Your task to perform on an android device: View the shoes with a star rating of above 4.5 in the Flipkart app.
Image 0: 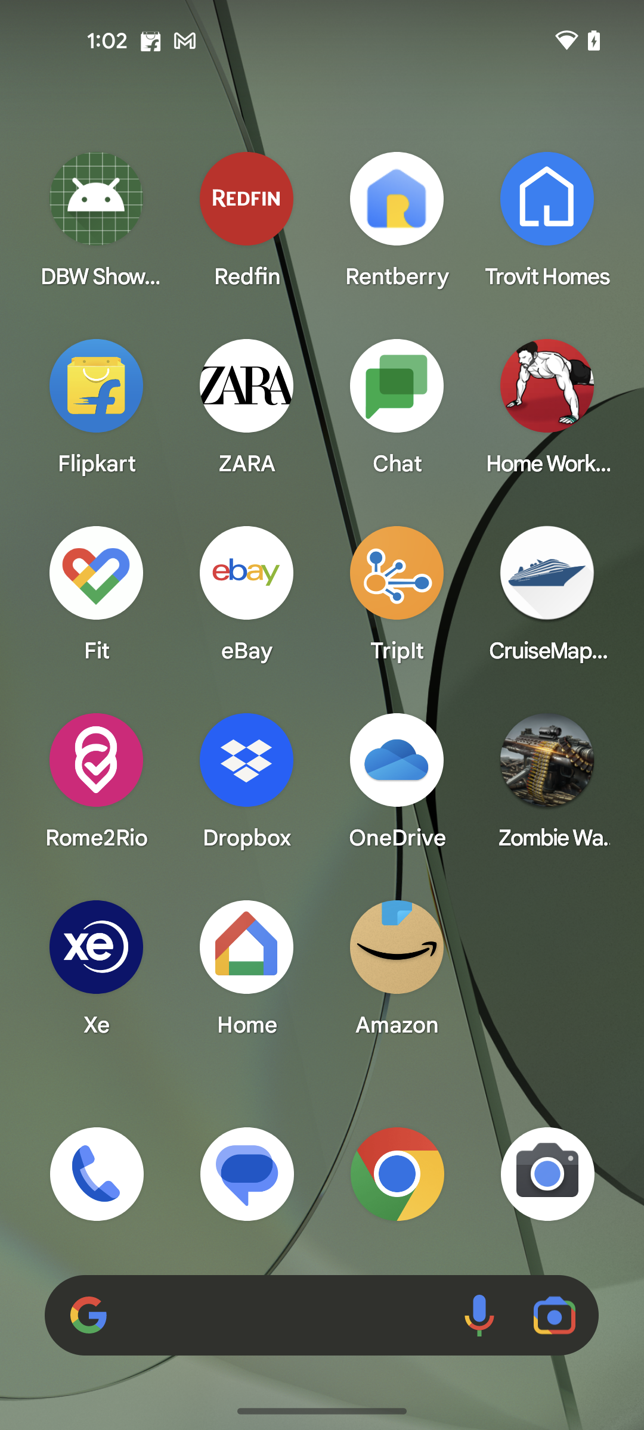
Open the Flipkart app
Step 0: open app "Flipkart"
Image 1: 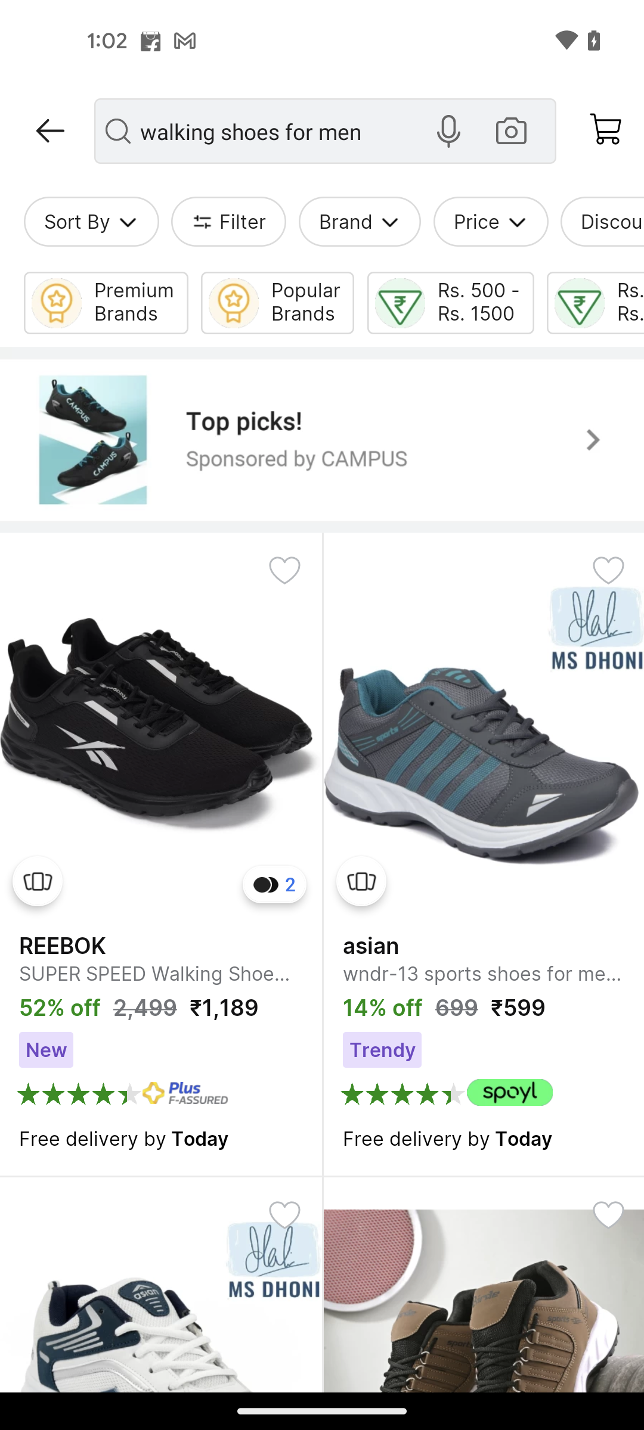
Click on the Filter button
Step 1: click (243, 222)
Image 2: 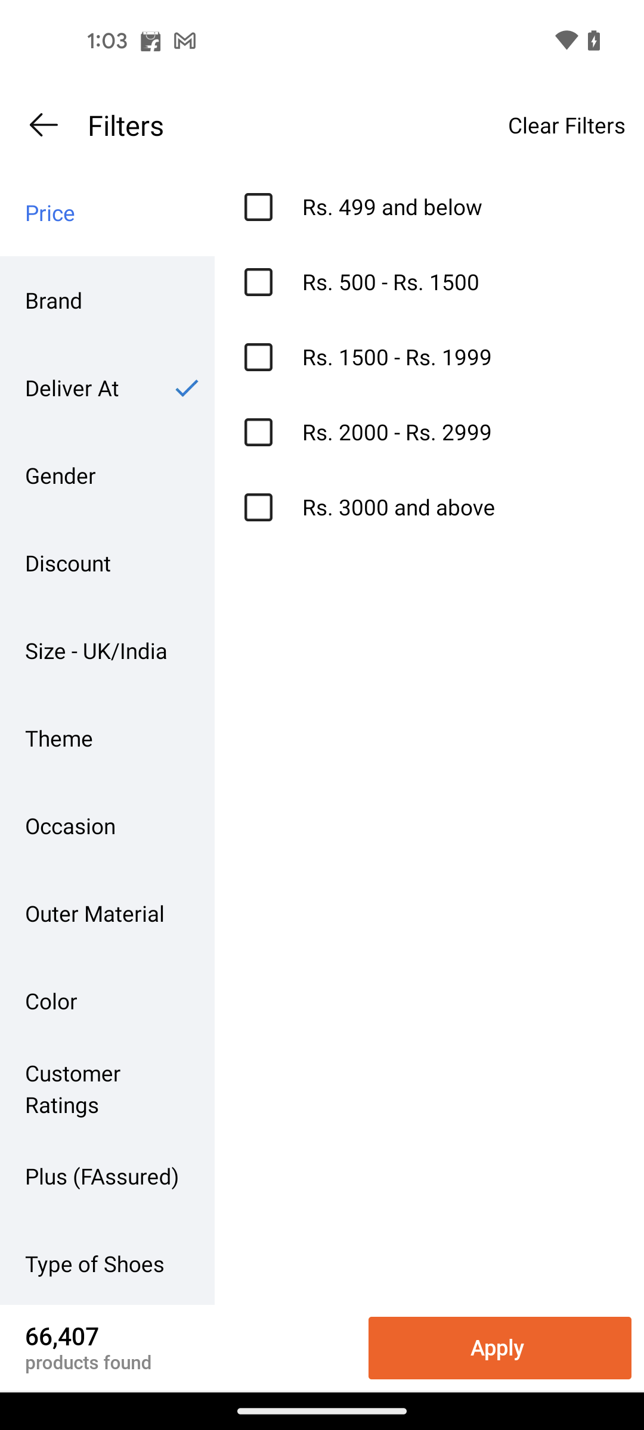
Click on the Customer Ratings filter 
Step 2: click (107, 1089)
Image 3: 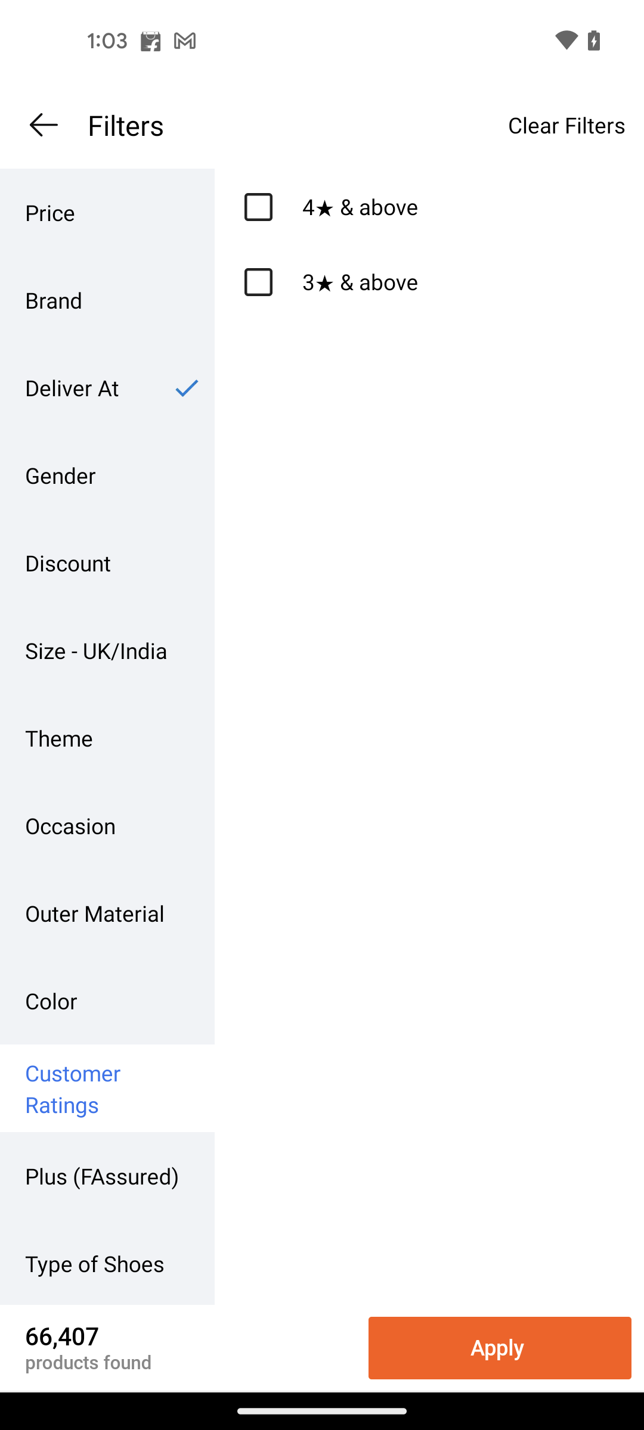
Select the 4 star and above rating filter
Step 3: click (251, 204)
Image 4: 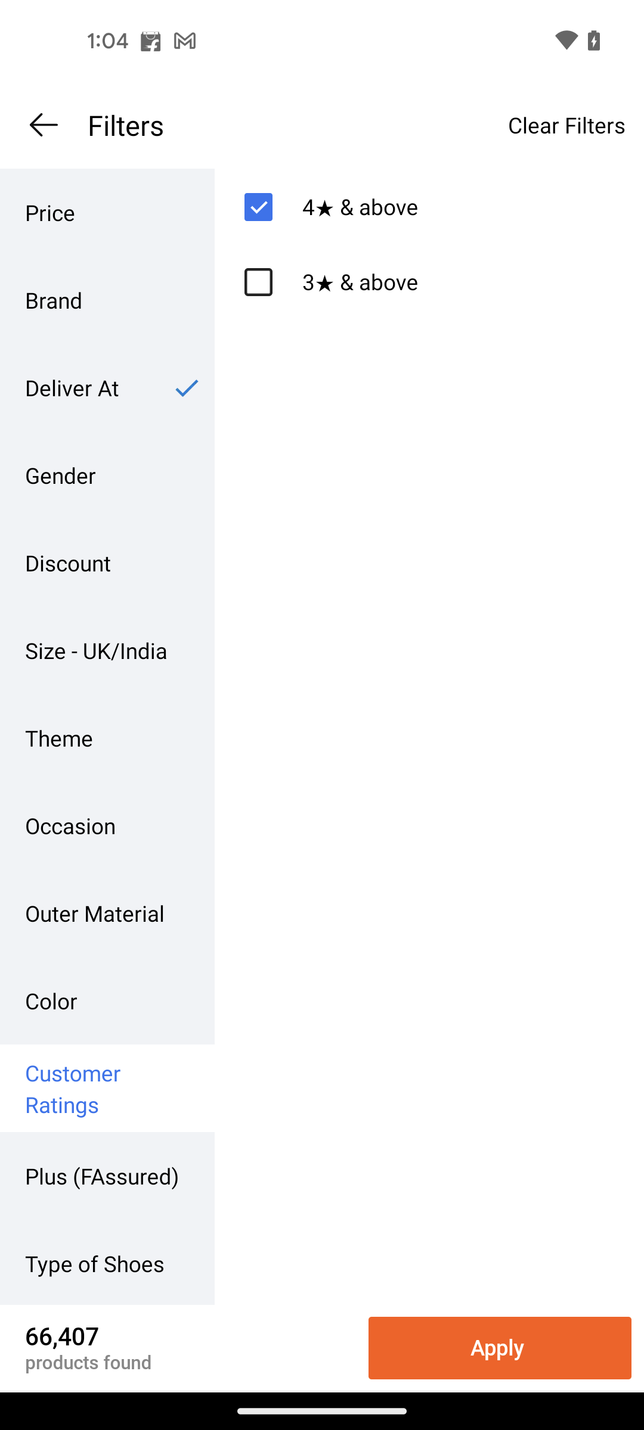
Click on the Apply button at the bottom right corner of the screen
Step 4: click (500, 1348)
Image 5: 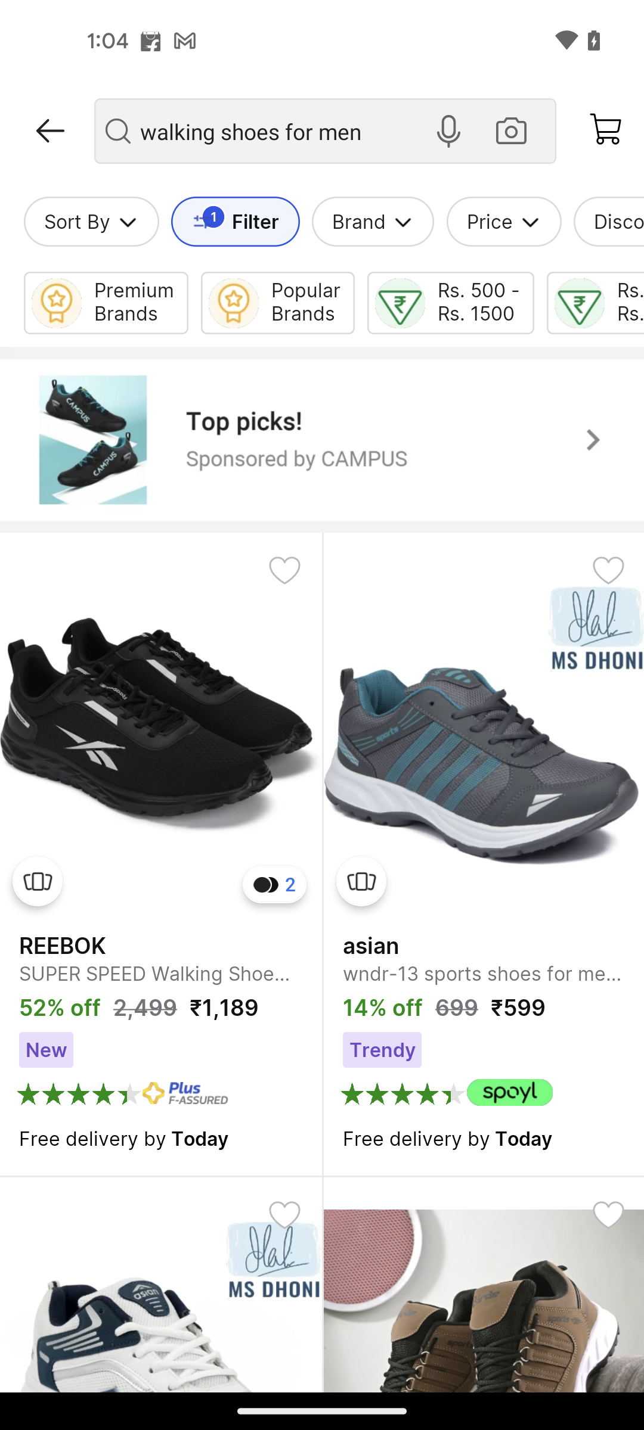
Scroll up for the 4.5 above rating shoes
Step 5: scroll down
Image 6: 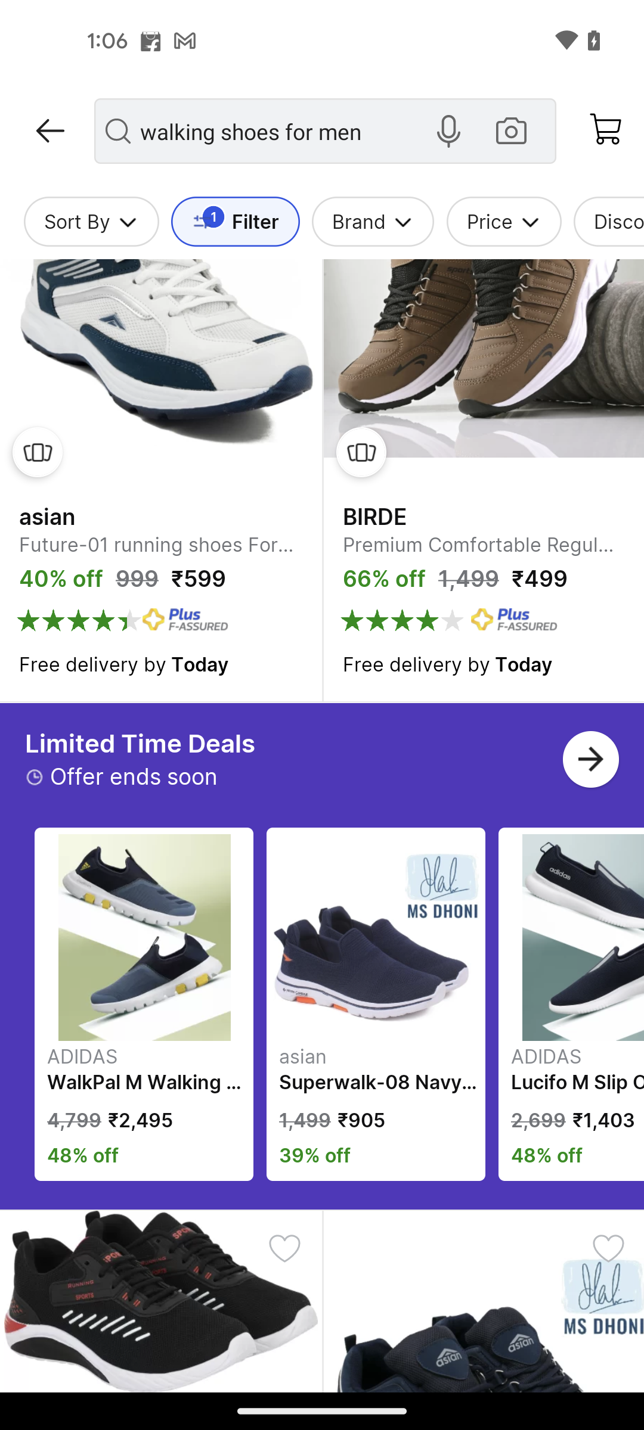
Scroll up for the 4.5 above rating shoes
Step 6: scroll down
Image 7: 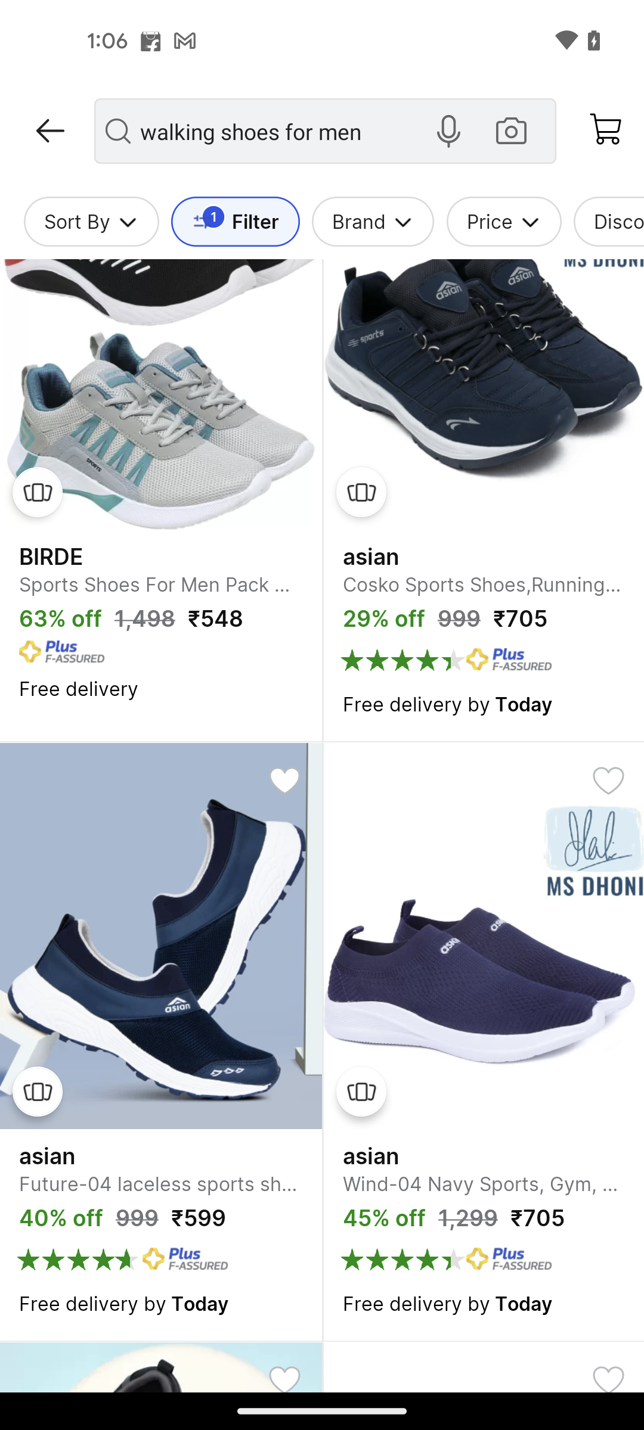
Scroll up for the 4.5 above rating shoes
Step 7: scroll down
Image 8: 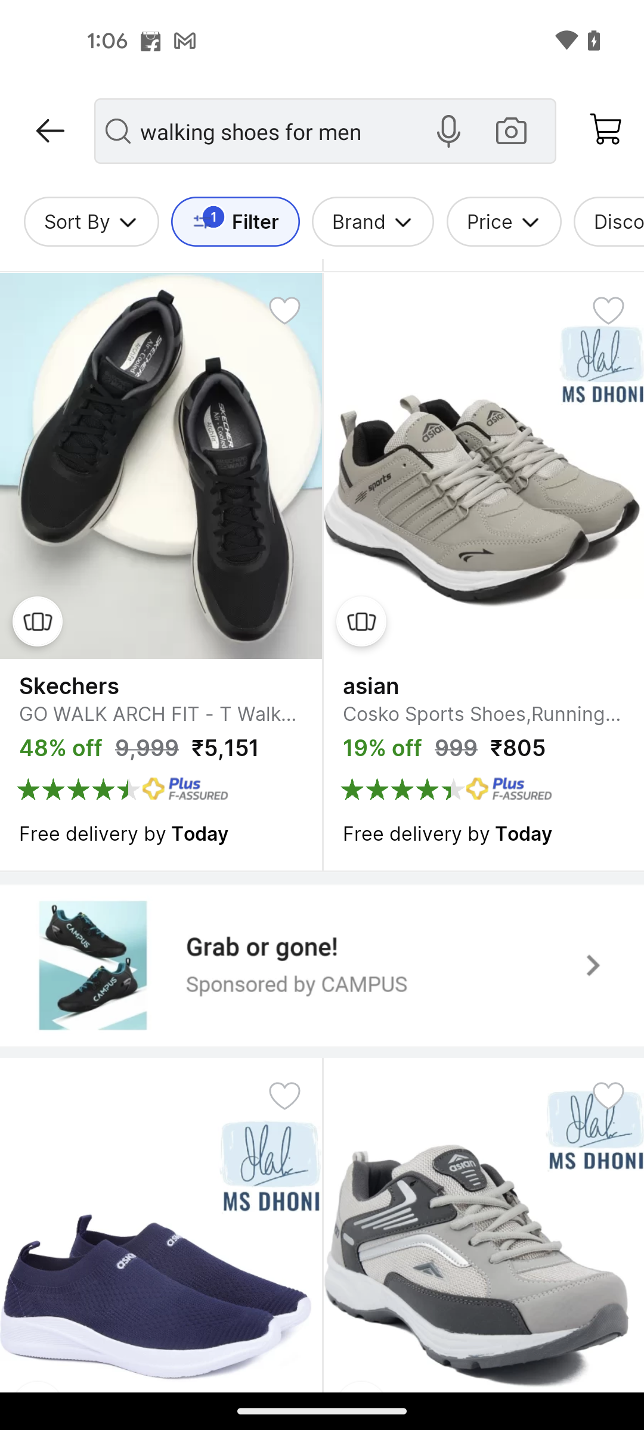
Scroll up for the 4.5 above rating shoes
Step 8: scroll down
Image 9: 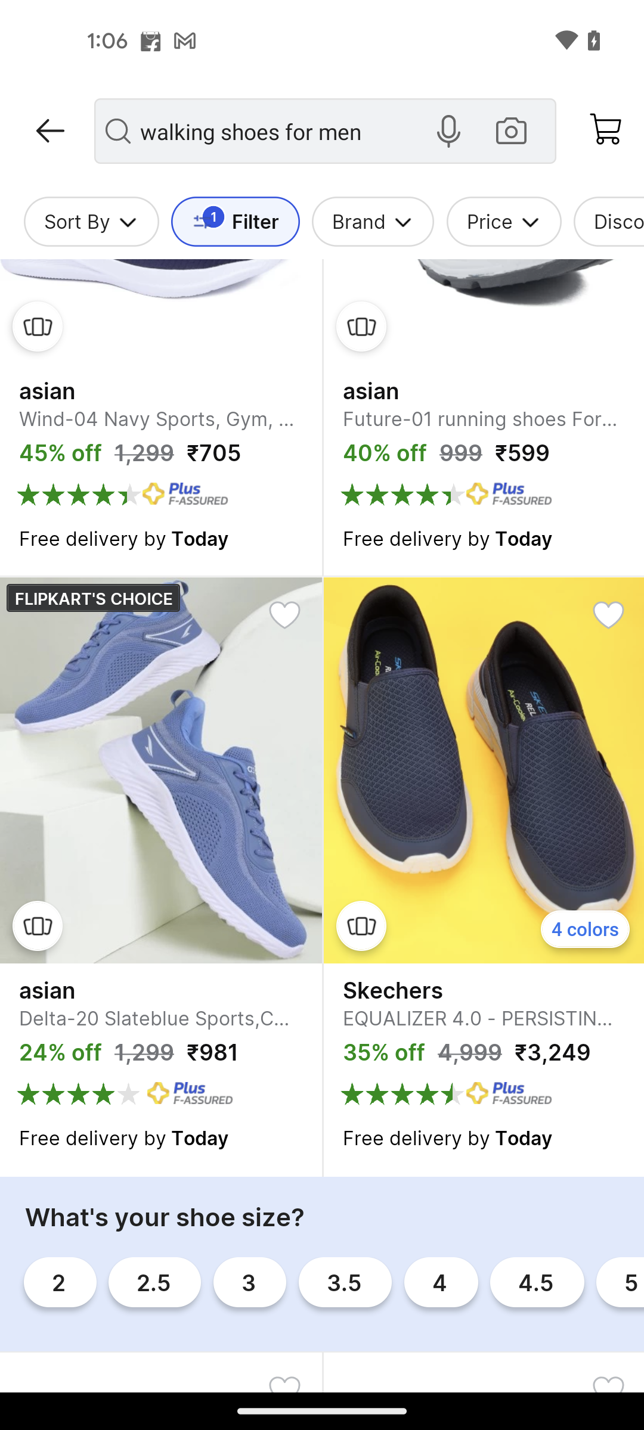
Scroll up for the 4.5 above rating shoes
Step 9: scroll down
Image 10: 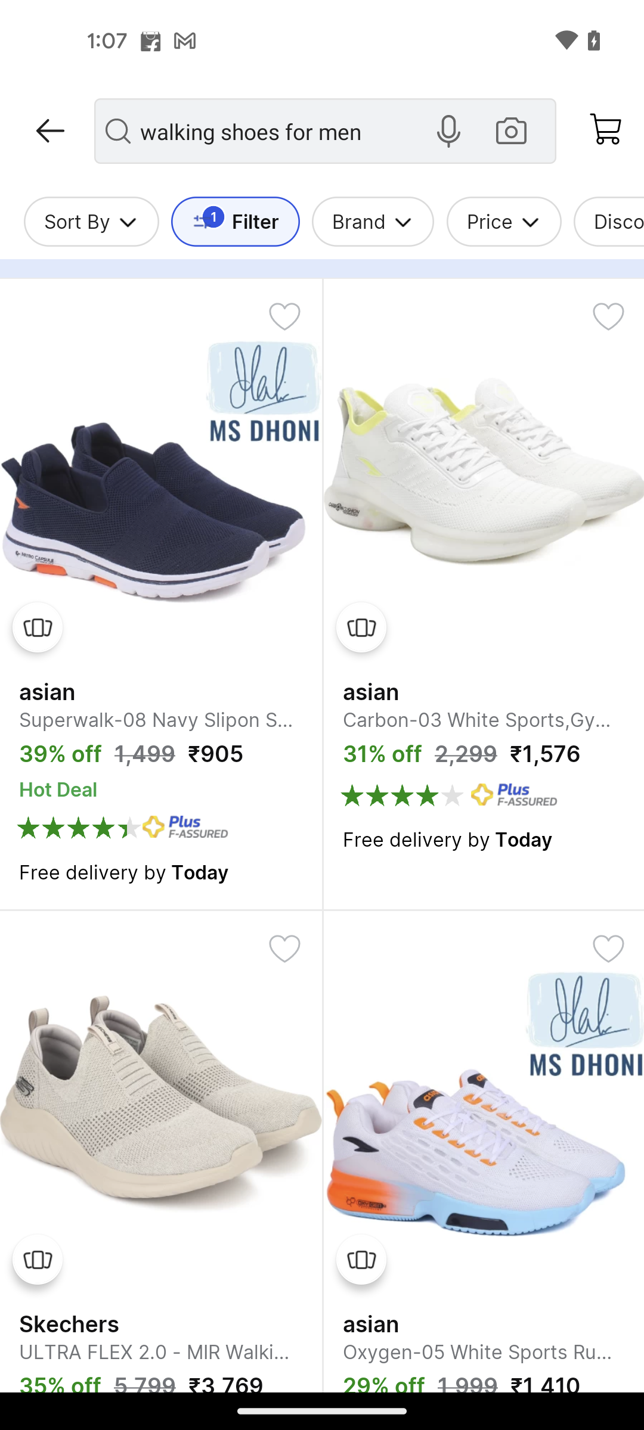
Scroll up for the 4.5 above rating shoes
Step 10: scroll down
Image 11: 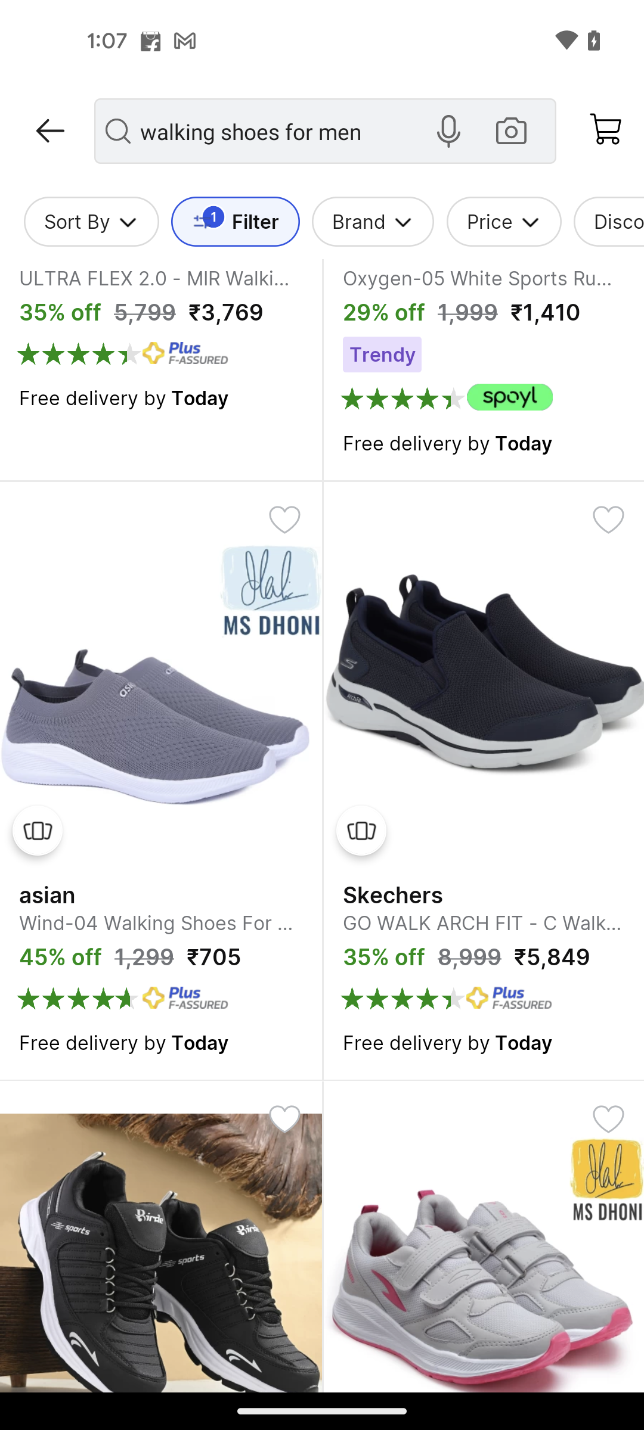
Click on the Asian shoes
Step 11: click (167, 753)